Your task to perform on an android device: Show all of my chats on the Snapchat app.
Image 0: 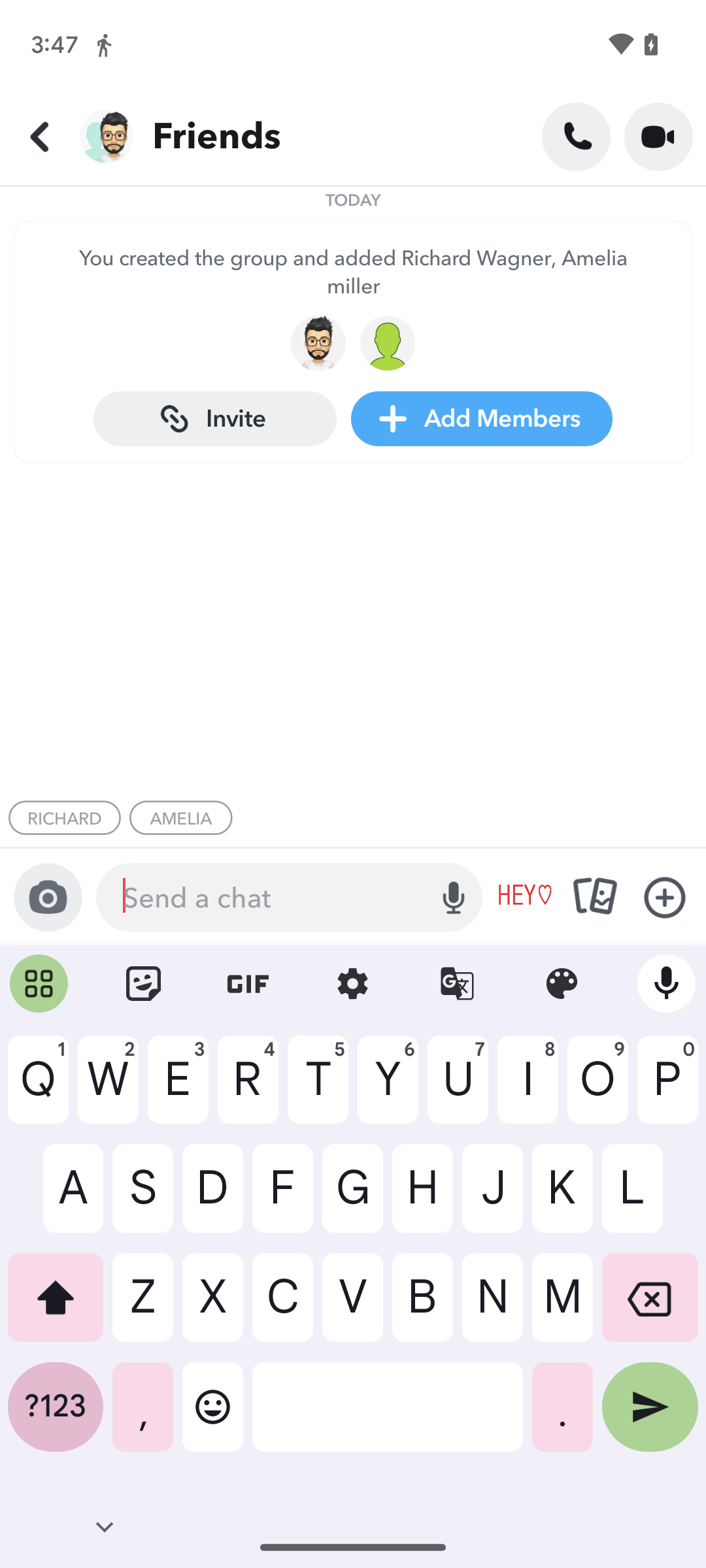
Go back to the home screen of the app.
Step 0: press back button
Image 1: 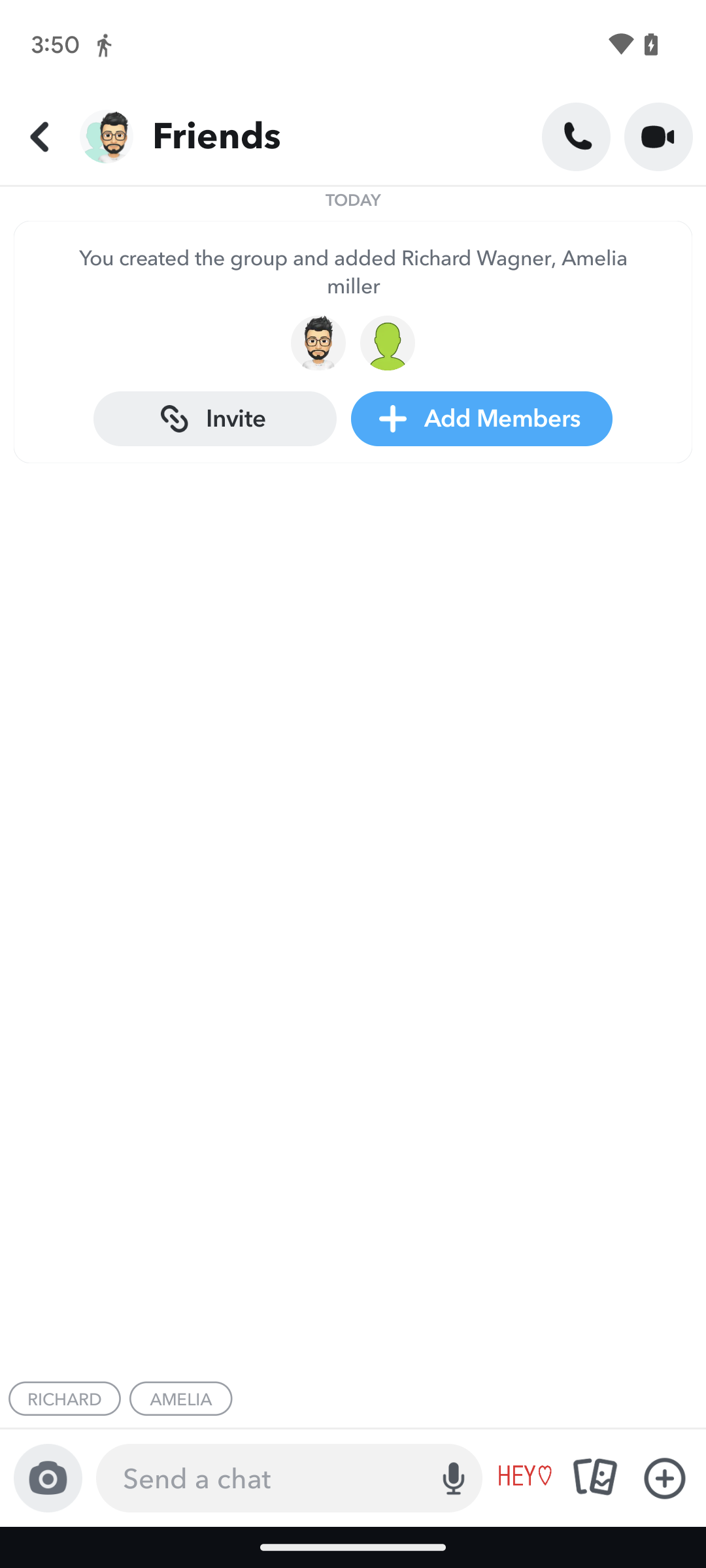
Go back to the home screen of the app.
Step 1: press back button